Your task to perform on an android device: Often, I work after 9 pm instead of relaxing. Repeat reminder everyday with the title of Relax at home.
Image 0: 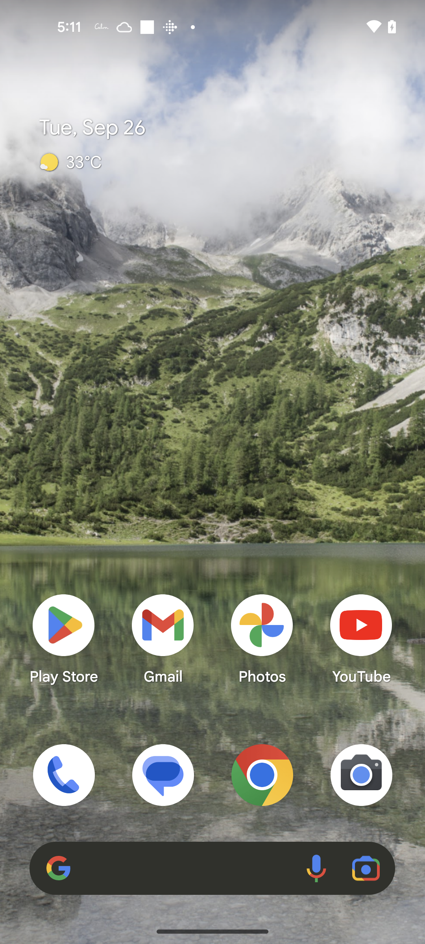
Open the Reminder app
Step 0: open app "Reminder"
Image 1: 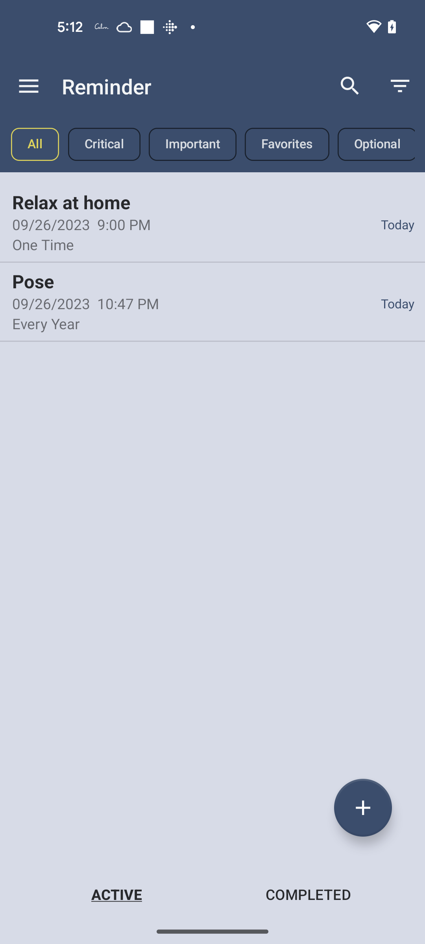
Click on the Relax at home reminder
Step 1: click (67, 202)
Image 2: 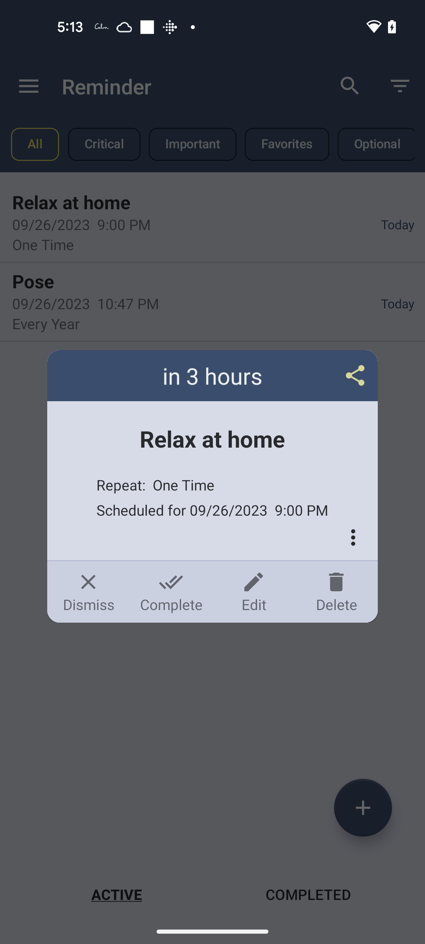
Click on the Edit button at the pop up window
Step 2: click (253, 592)
Image 3: 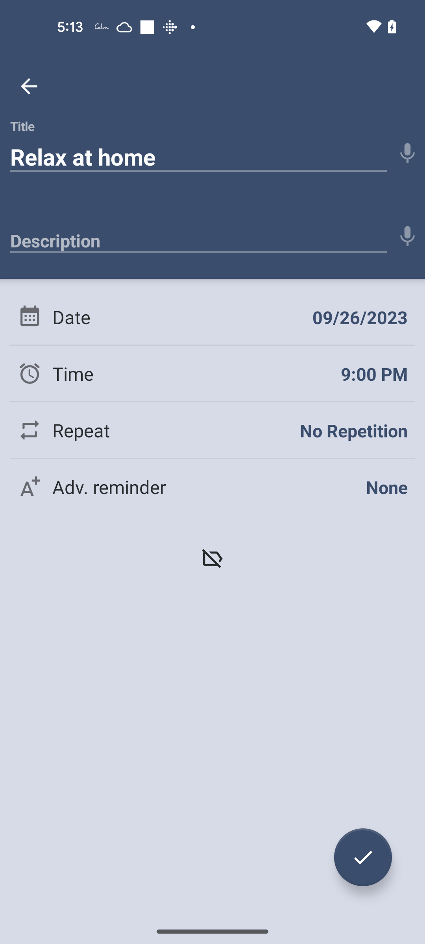
Click on the Repeat tab
Step 3: click (159, 430)
Image 4: 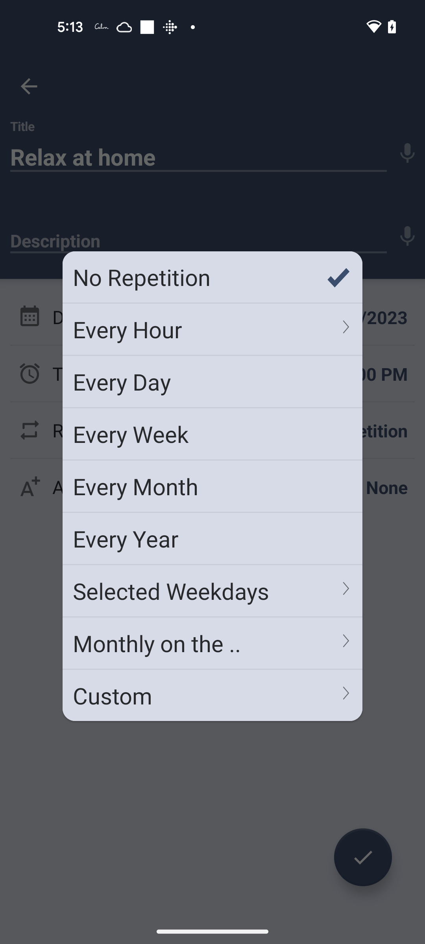
Click on the Every Day at the pop up bar
Step 4: click (213, 382)
Image 5: 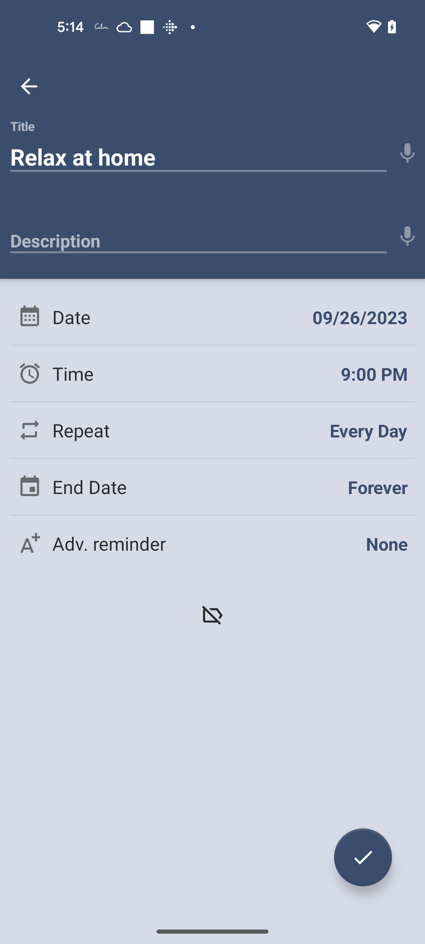
Click on the check icon at the bottom right of the screen
Step 5: click (363, 857)